Your task to perform on an android device: Go to the Docx All in One app and create a new document labeled What is the Function of ChatGPT?
Image 0: 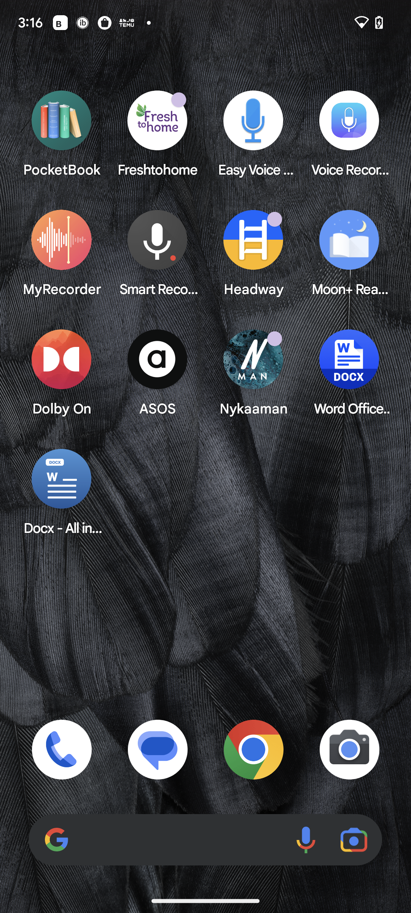
Open the Docx All in One app.
Step 0: open app "Docx - All in one"
Image 1: 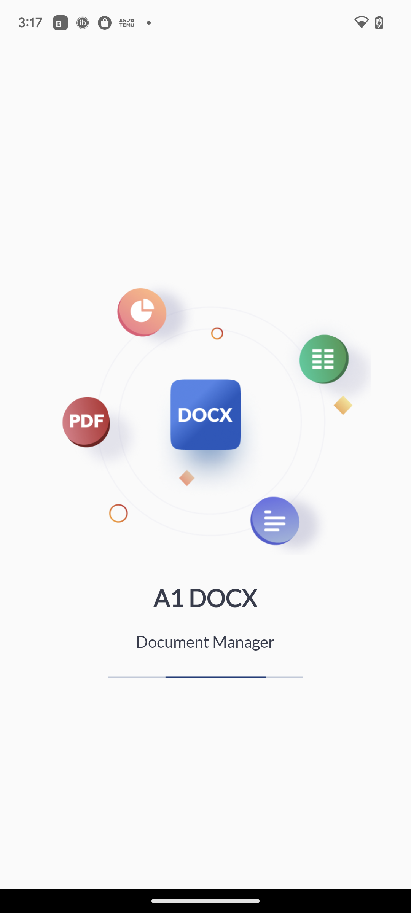
Open the Docx All in One app.
Step 1: wait
Image 2: 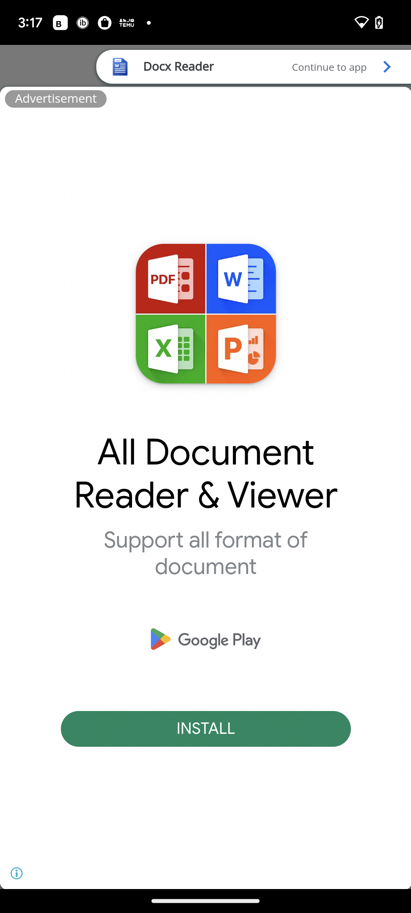
Open the Docx All in One app.
Step 2: click (288, 66)
Image 3: 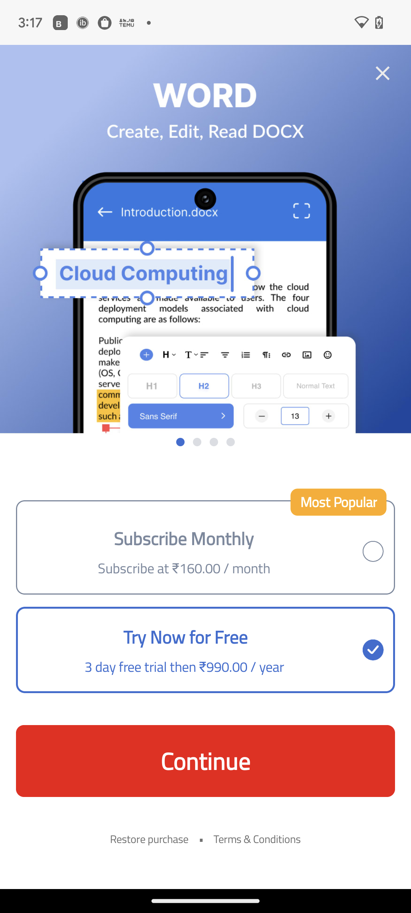
Open the Docx All in One app.
Step 3: click (383, 81)
Image 4: 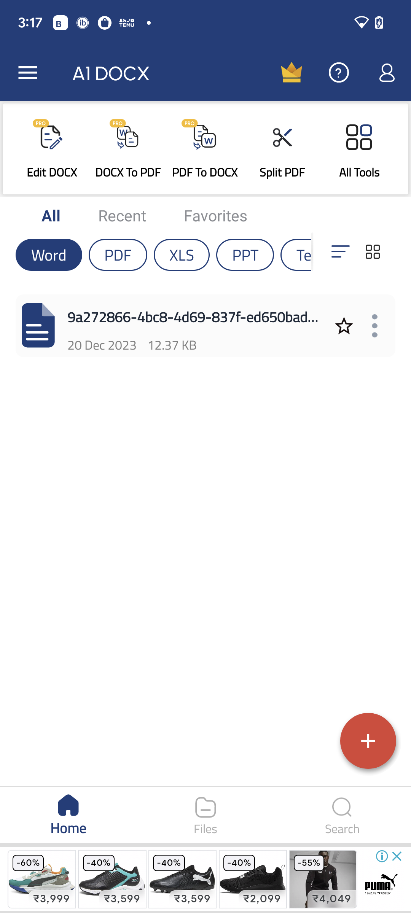
Click on the plus icon at the bottom right of the screen.
Step 4: click (371, 744)
Image 5: 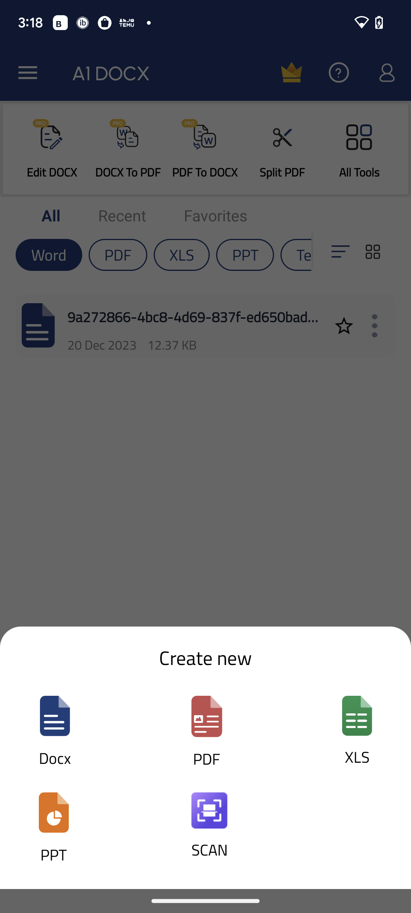
Click on the plus icon at the bottom right of the screen.
Step 5: click (62, 725)
Image 6: 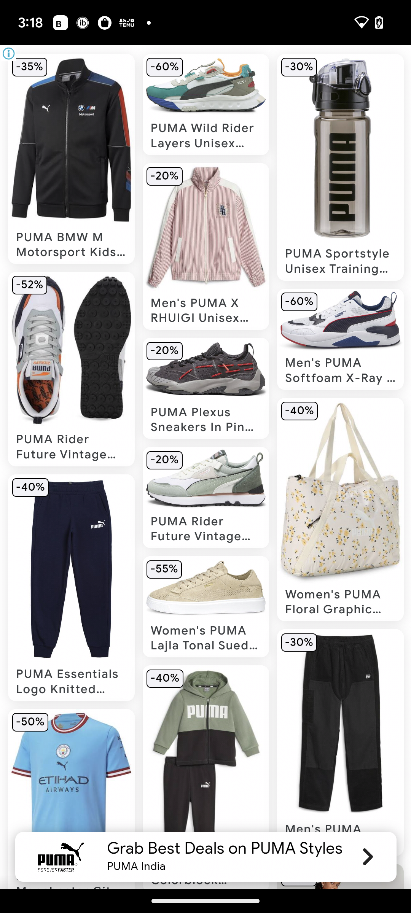
Click on the plus icon at the bottom right of the screen.
Step 6: click (340, 148)
Image 7: 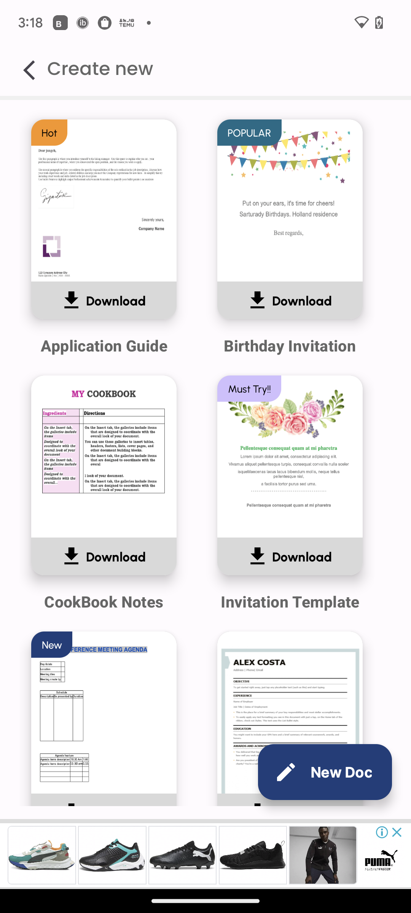
Click on New Doc at the bottom right of the screen.
Step 7: click (325, 772)